Your task to perform on an android device: Open the Keep Notes app and search for hello text 
Image 0: 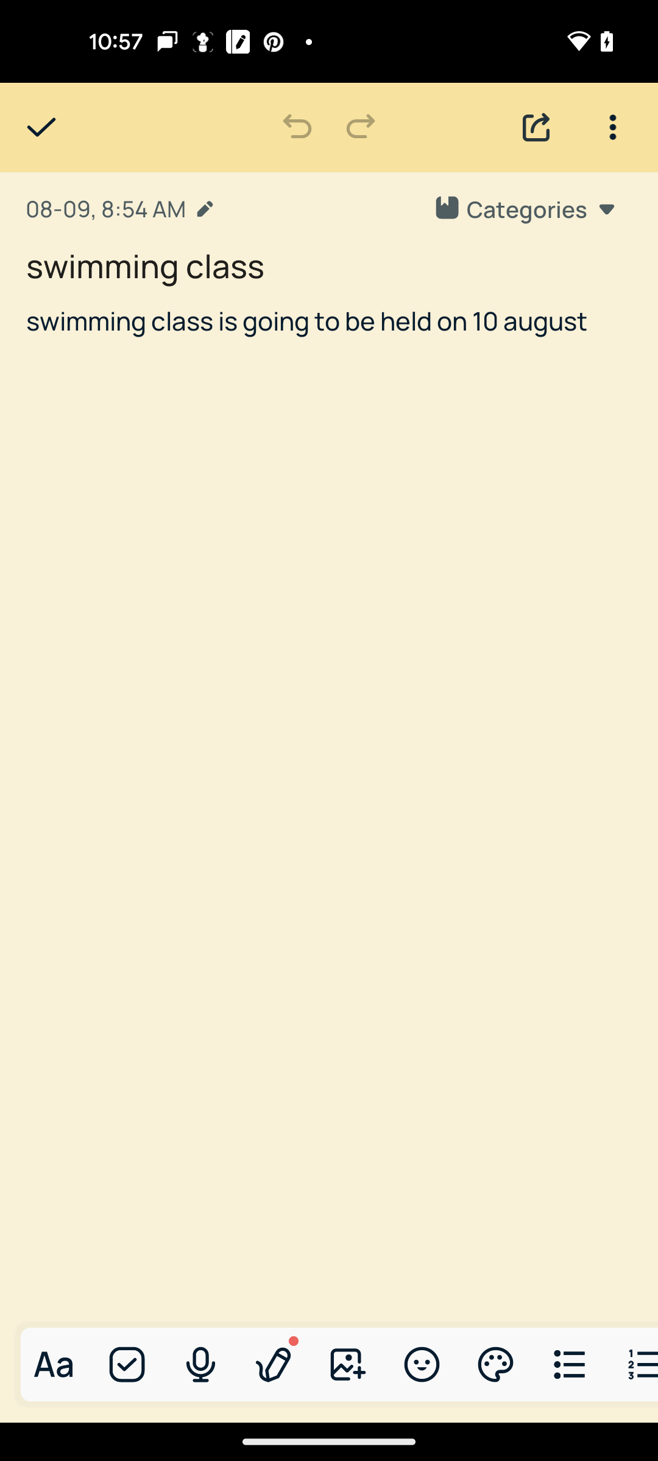
Open the Keep notes app
Step 0: open app "Keep Notes"
Image 1: 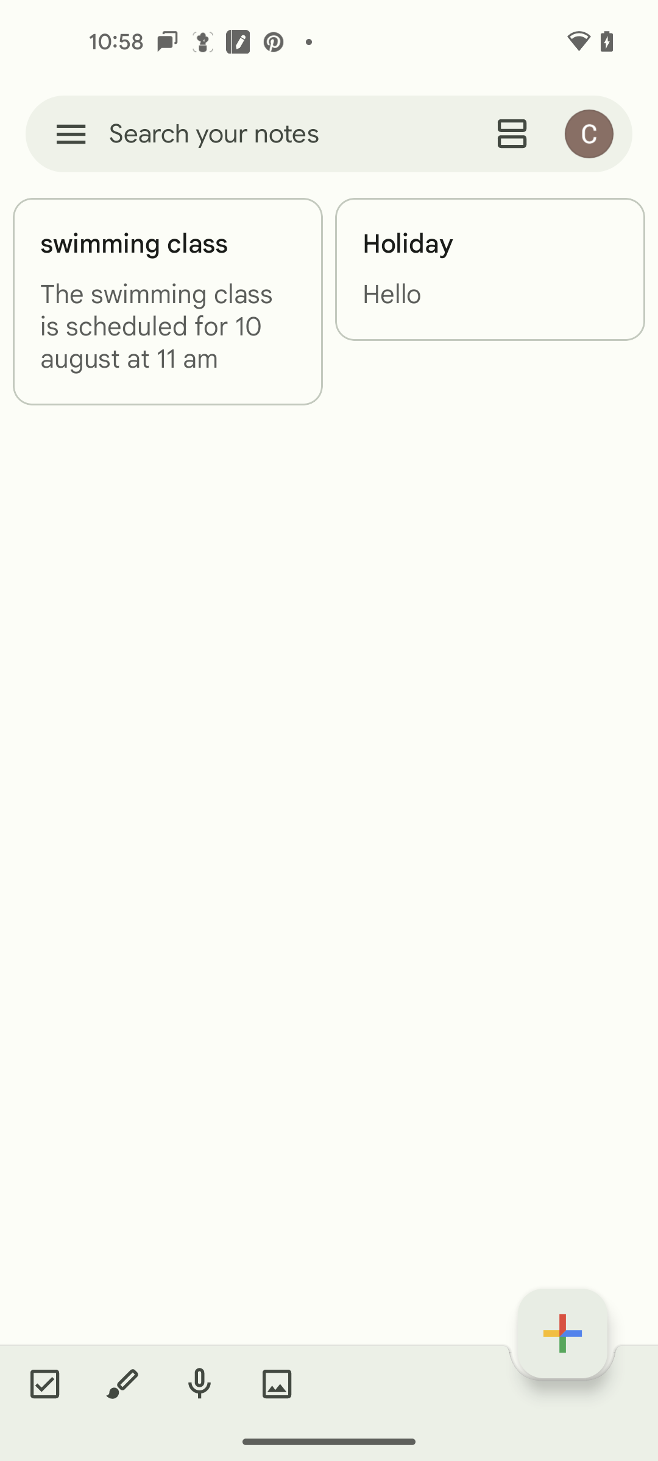
click on the search bar
Step 1: click (214, 133)
Image 2: 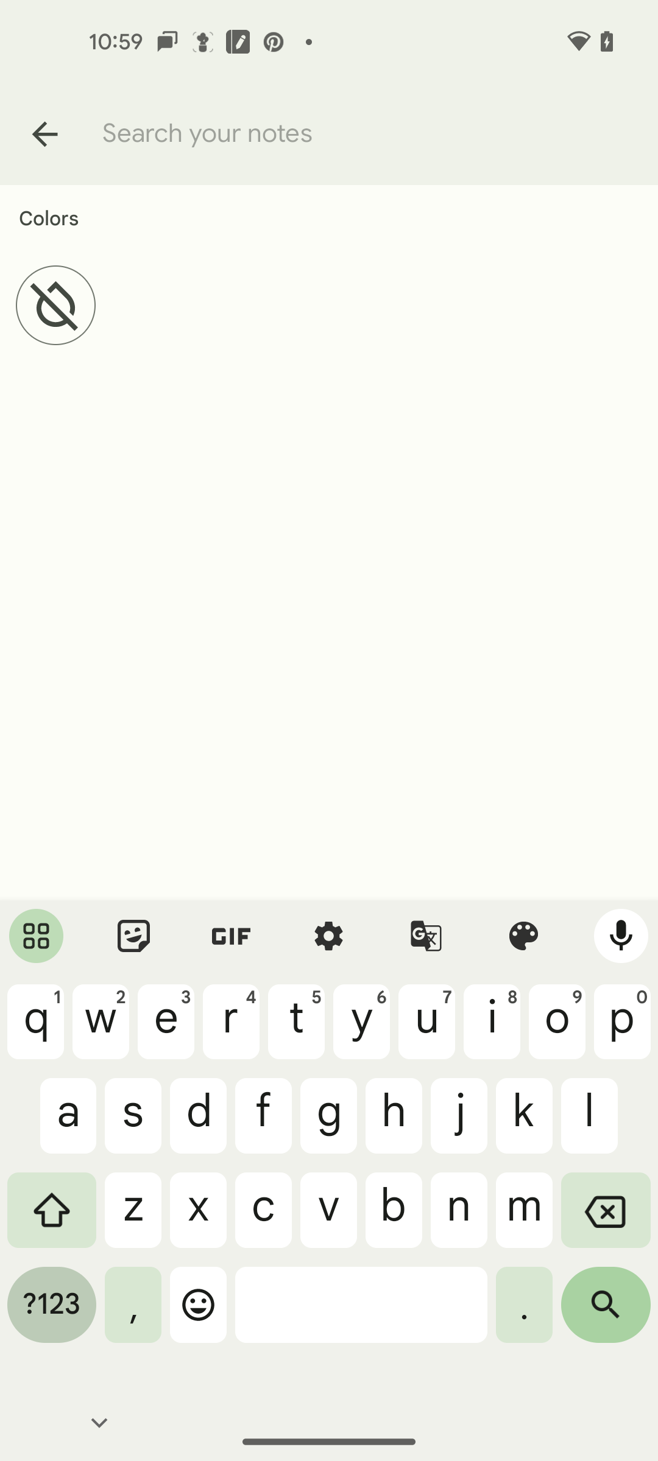
search for the hello
Step 2: type "hello"
Image 3: 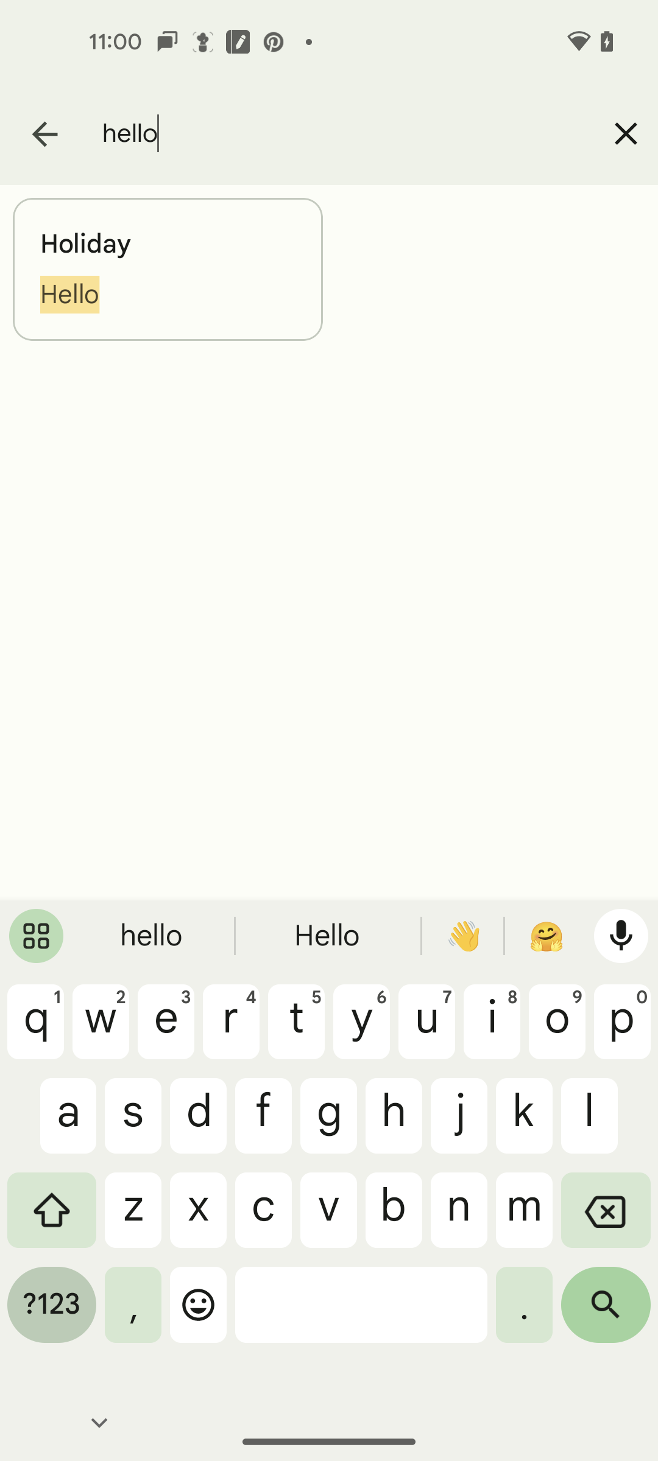
click on search result
Step 3: click (168, 244)